Your task to perform on an android device: I'd like to read customer reviews on the sportuncle app so that I can make an informed decision on the  Out from  Apacs Z Ziggler Badminton Racket
Image 0: 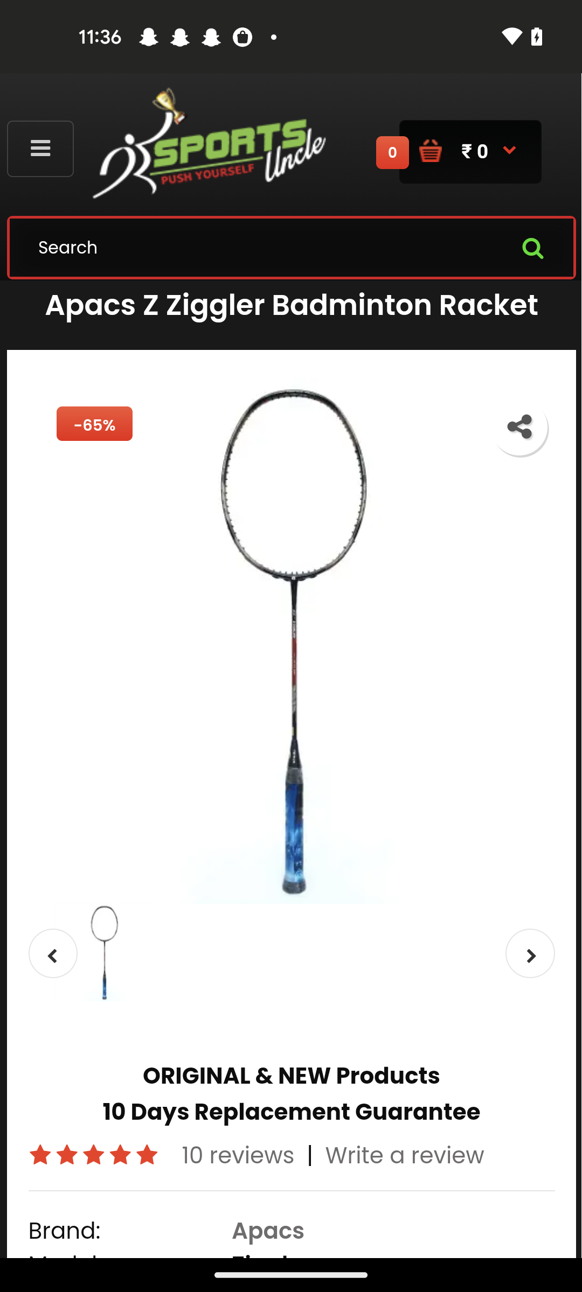
Swipe up to view the Reviews option 
Step 0: scroll down
Image 1: 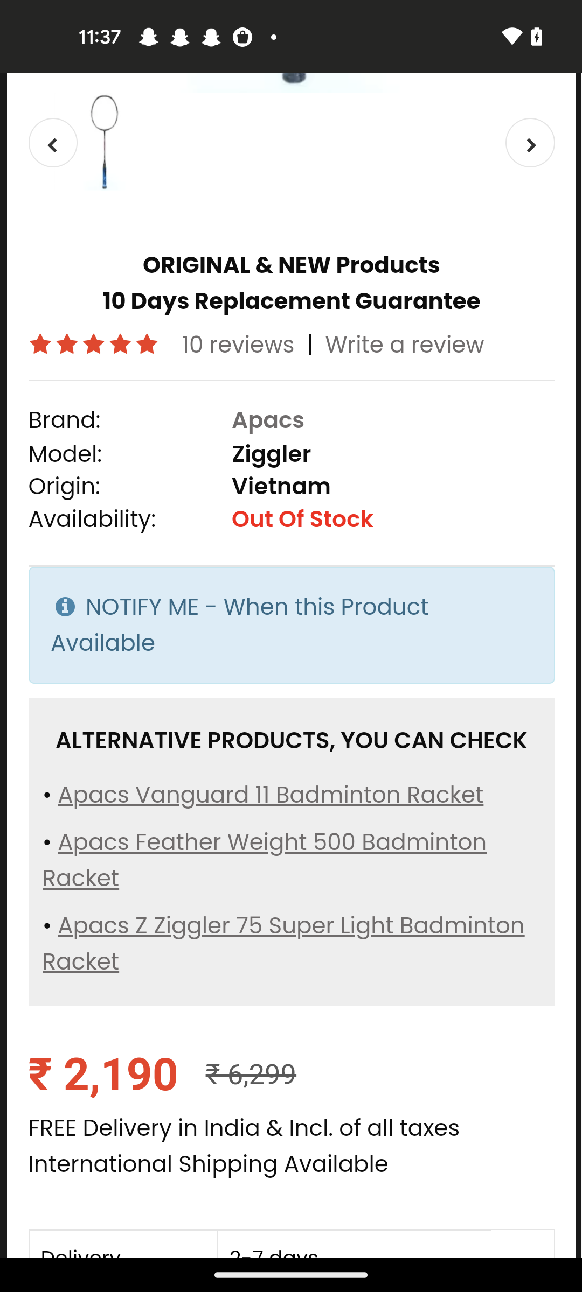
Swipe up to view the Reviews option 
Step 1: scroll down
Image 2: 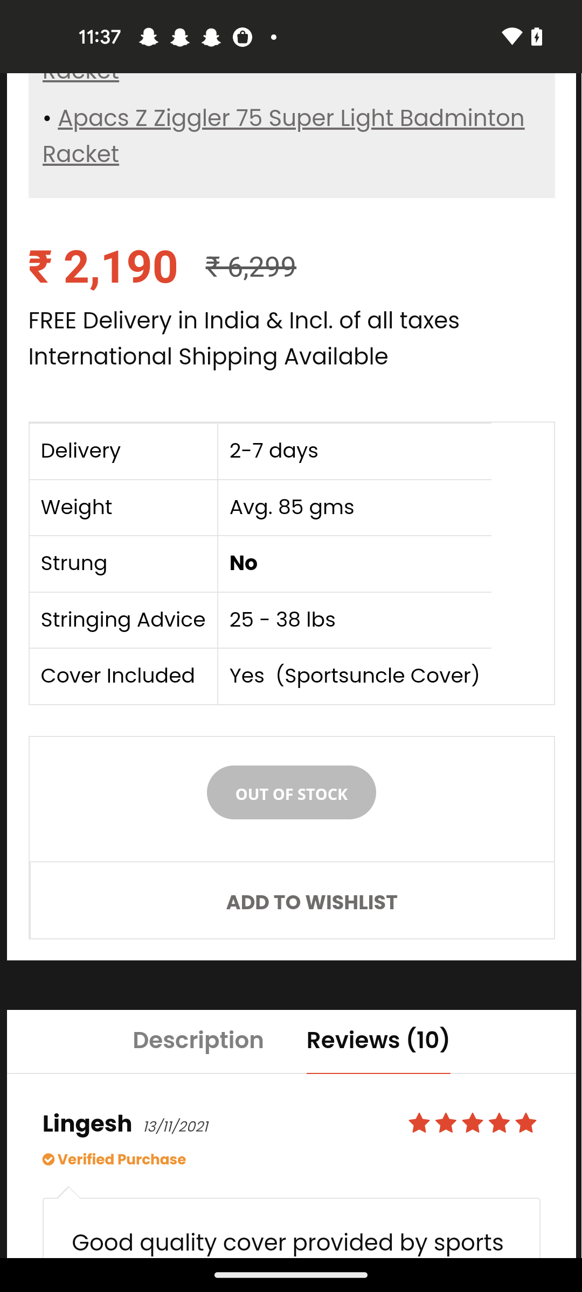
Swipe up to view the Reviews option 
Step 2: scroll down
Image 3: 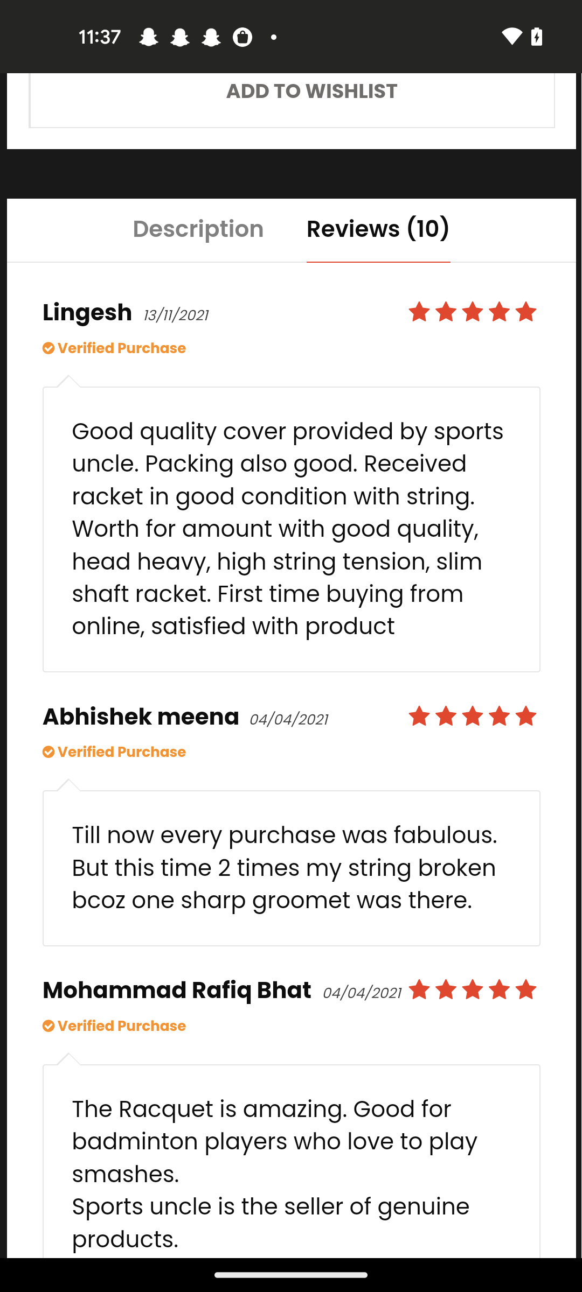
Swipe up to view the Reviews option 
Step 3: scroll down
Image 4: 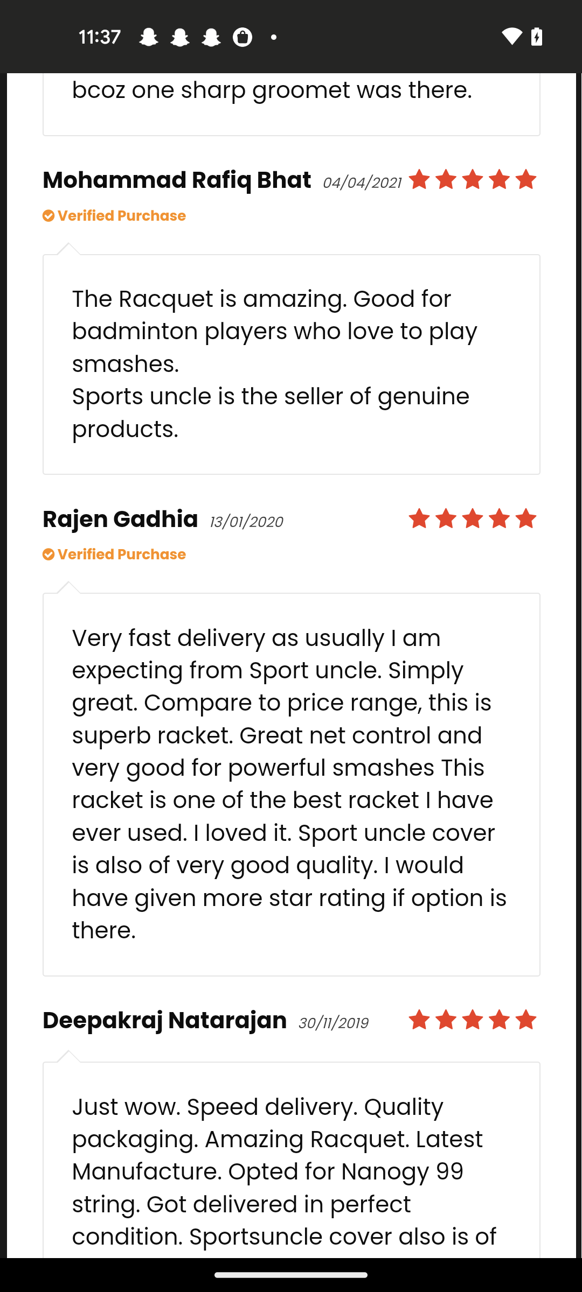
Swipe up to view the Reviews option 
Step 4: scroll down